Your task to perform on an android device: Using the hotels.com app, view the location of the Grand Hyatt Rio de Janeiro hotel on a map.
Image 0: 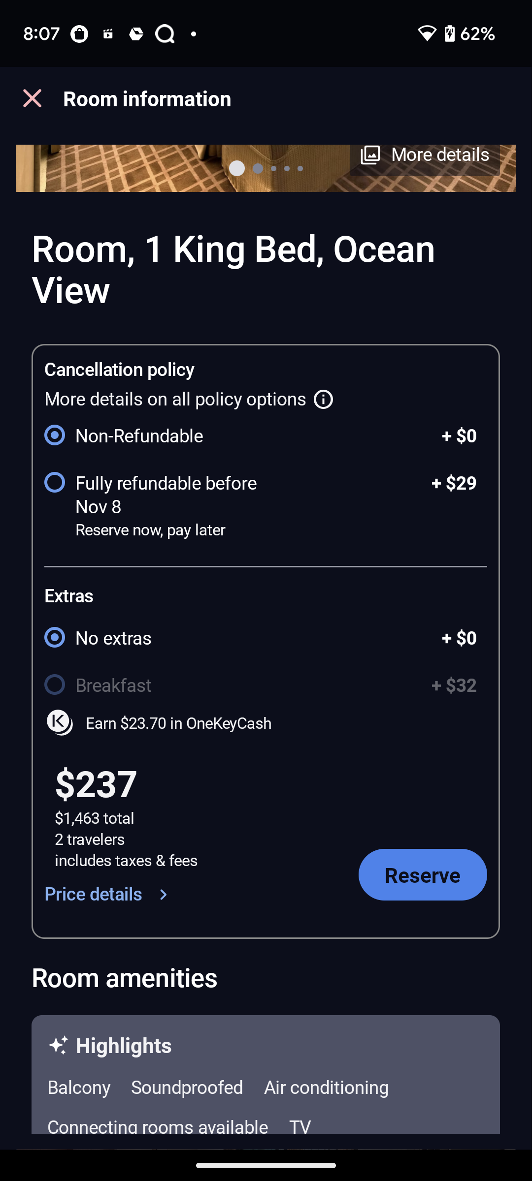
go back to the previous page
Step 0: press back button
Image 1: 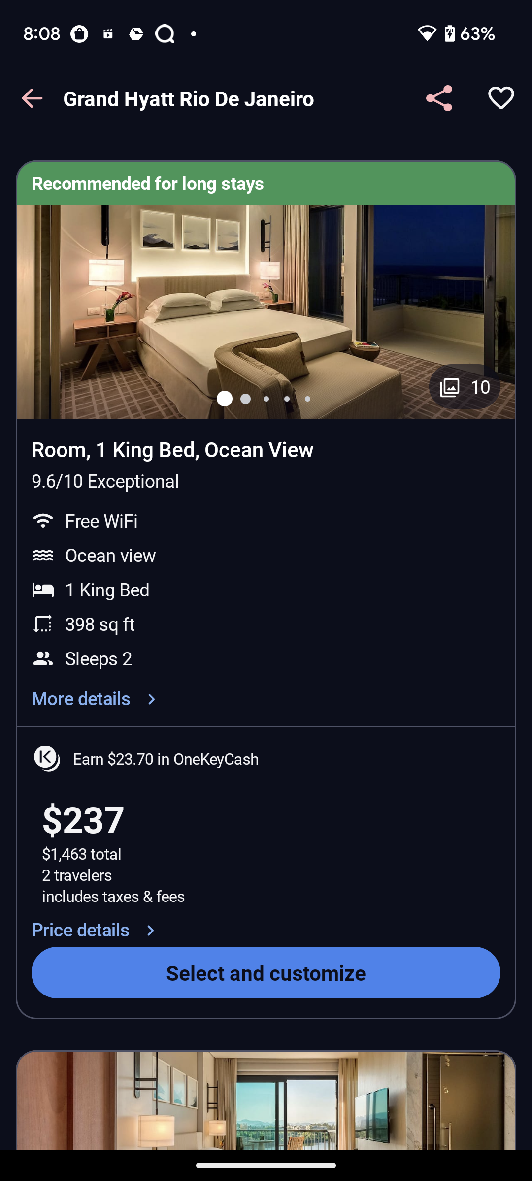
swipe down 
Step 1: scroll up
Image 2: 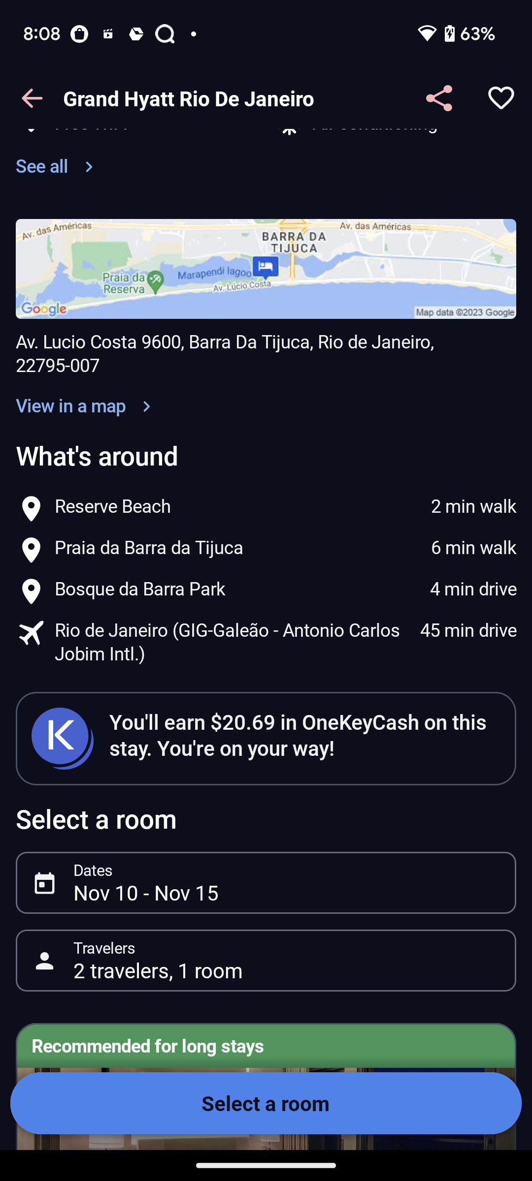
Click on View in a map
Step 2: click (70, 405)